Your task to perform on an android device: Utilize the AccuWeather app to look for the British weather map.
Image 0: 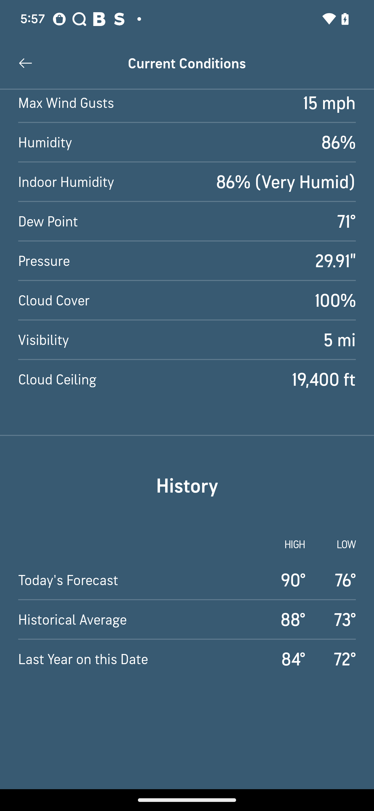
Go back to the previous page 
Step 0: press back button
Image 1: 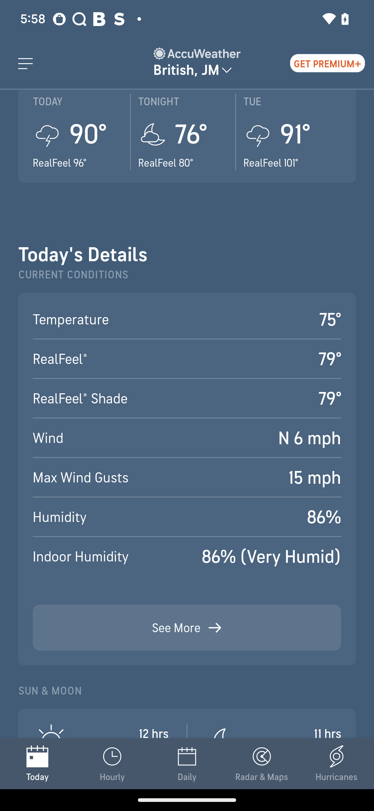
Click on the radar & maps option on the bottom of the screen 
Step 1: click (262, 763)